Your task to perform on an android device: set up events to receive notifications 30 minutes before for further delay
Image 0: 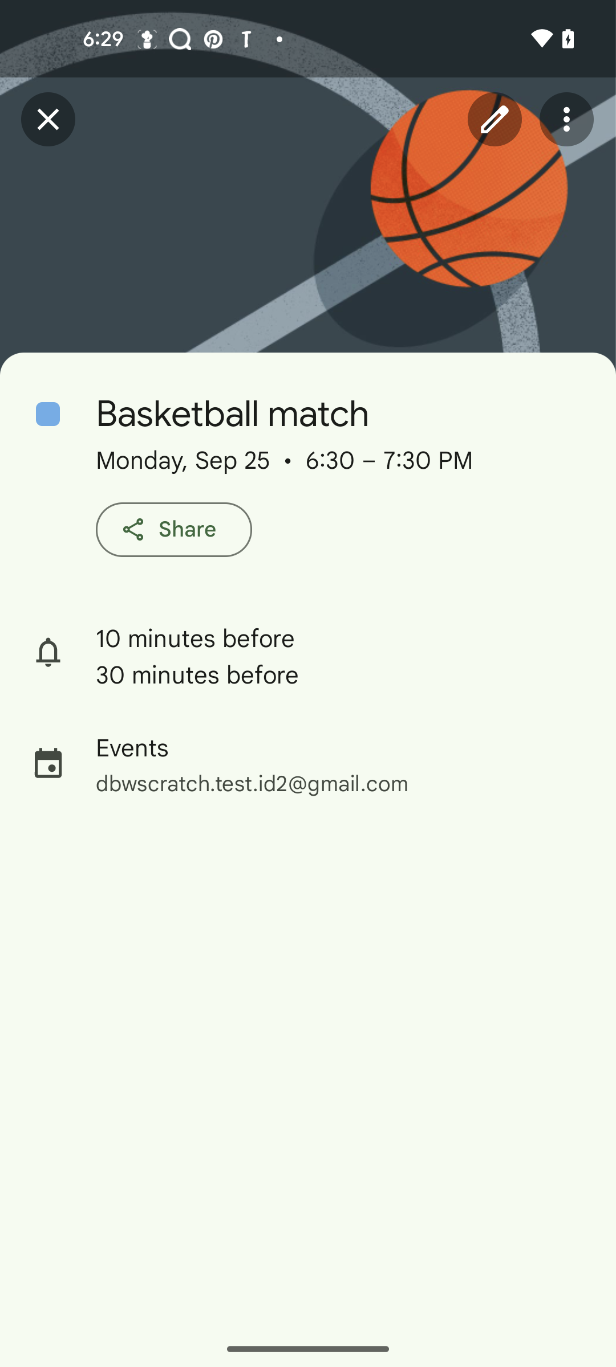
close the current event
Step 0: click (48, 119)
Image 1: 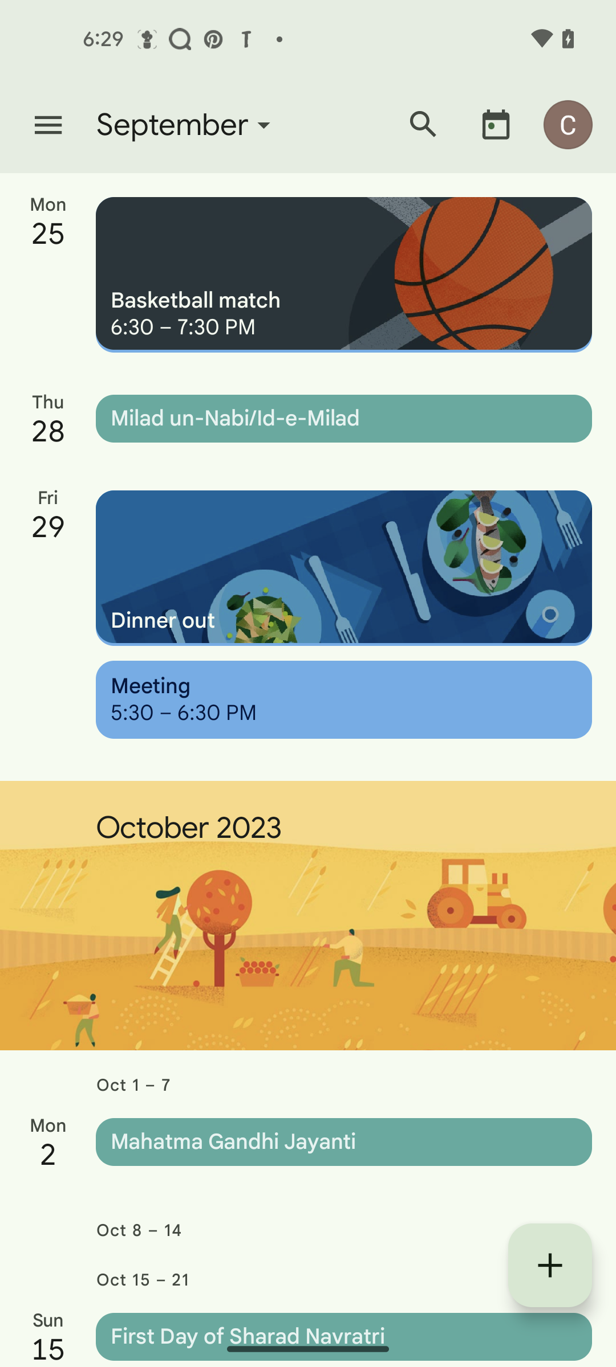
click on the menu icon
Step 1: click (48, 125)
Image 2: 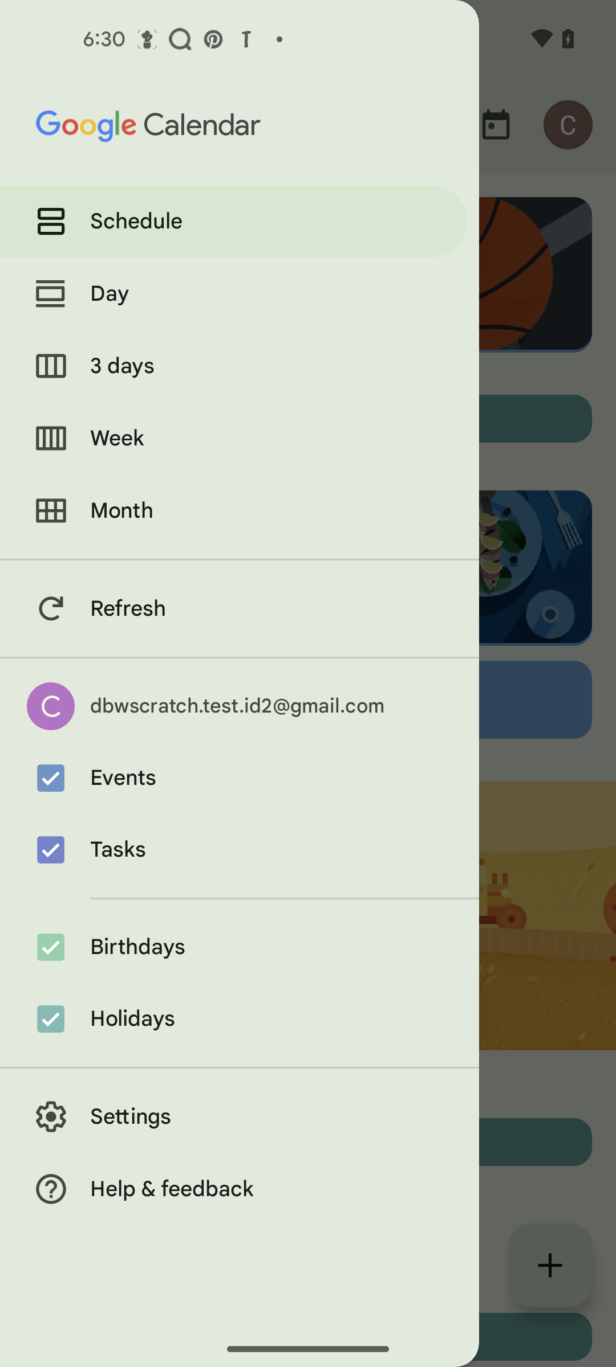
click on the settings
Step 2: click (240, 1116)
Image 3: 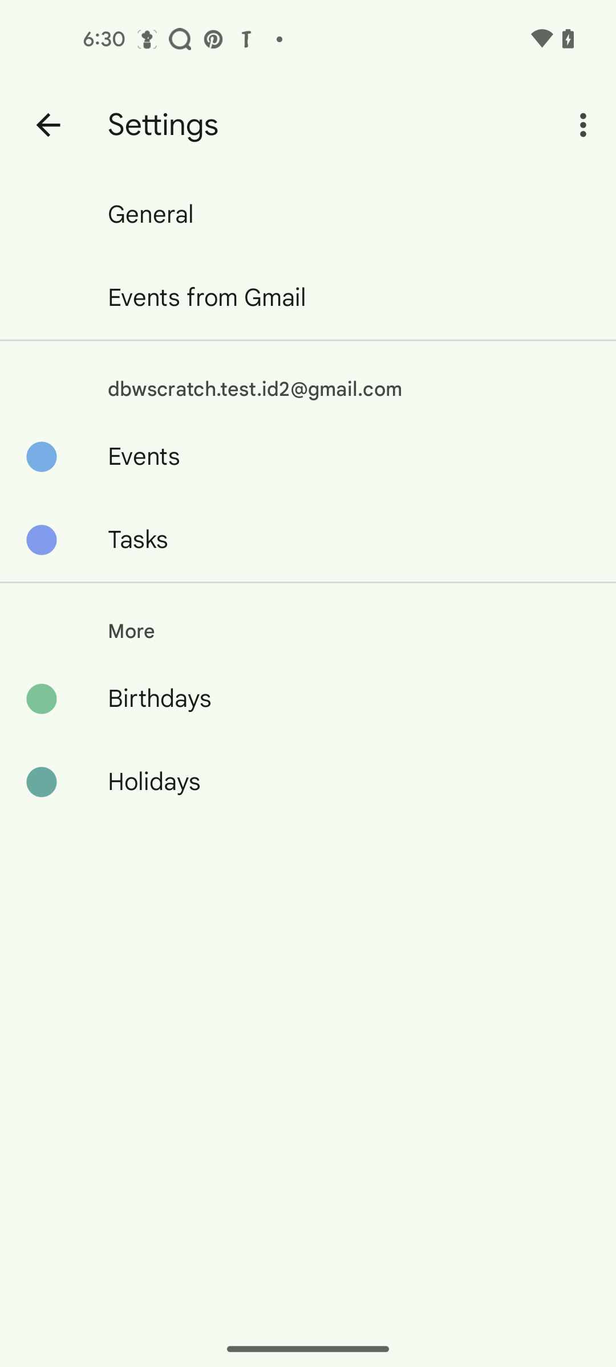
click on the events
Step 3: click (350, 457)
Image 4: 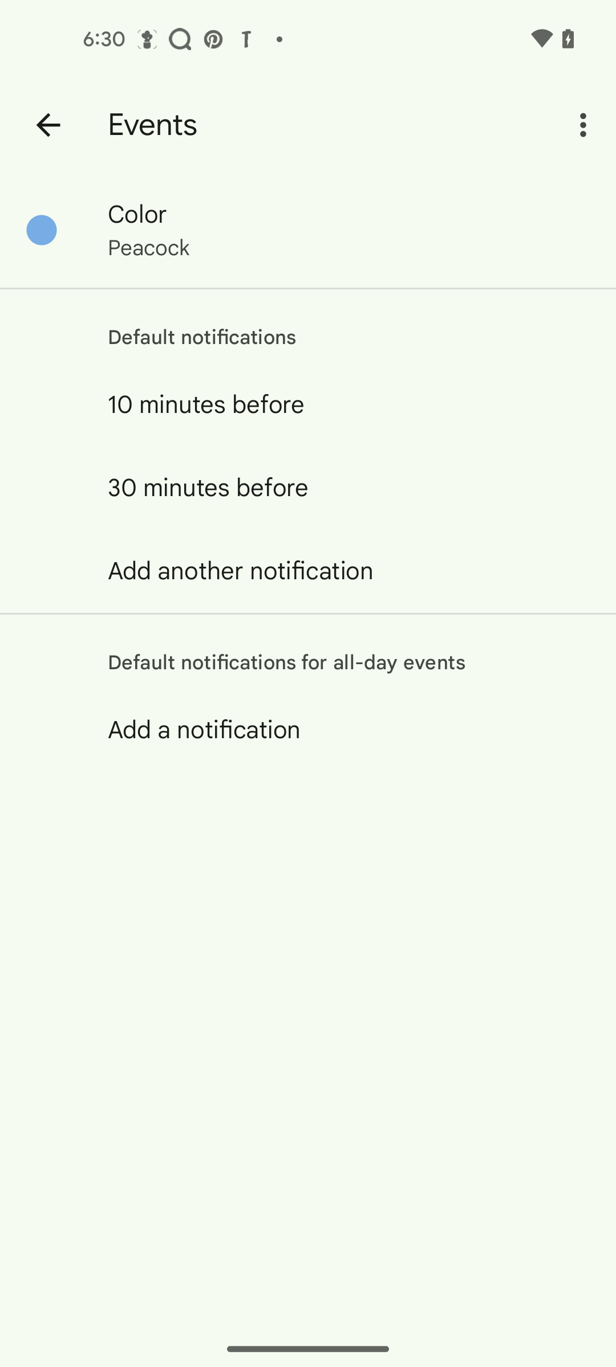
select notifications 30 minutes before
Step 4: click (350, 488)